Your task to perform on an android device: I need new sports shoes for my gym exercises since my old ones are broken. Find men's sports shoes using the Nykaaman app.
Image 1: 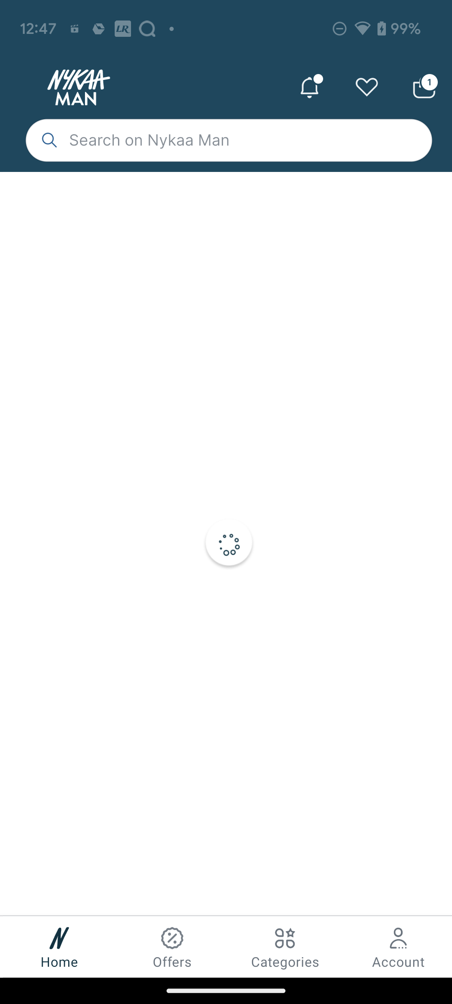
Open Nykaaman app
Step 1: wait
Image 2: 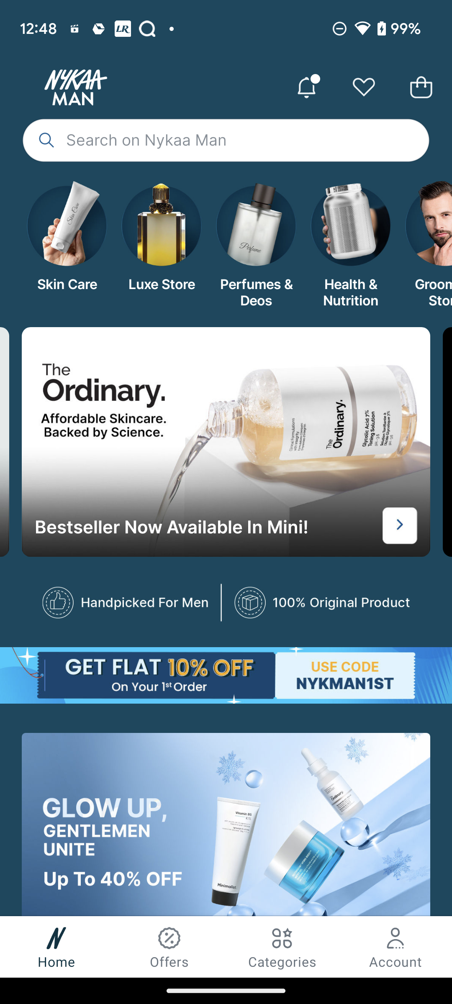
Click on the search bar at the top of the screen
Step 2: click (226, 140)
Image 3: 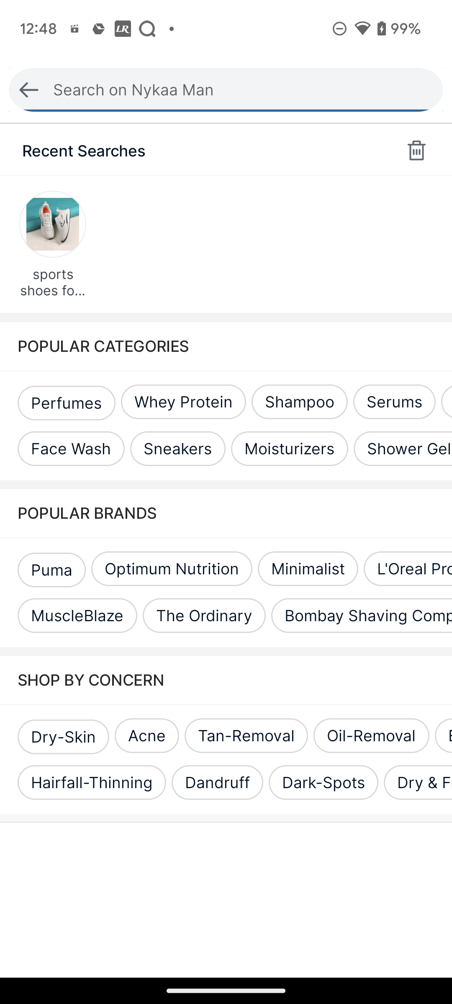
Search for sports shoes
Step 3: type "sports shoes"
Image 4: 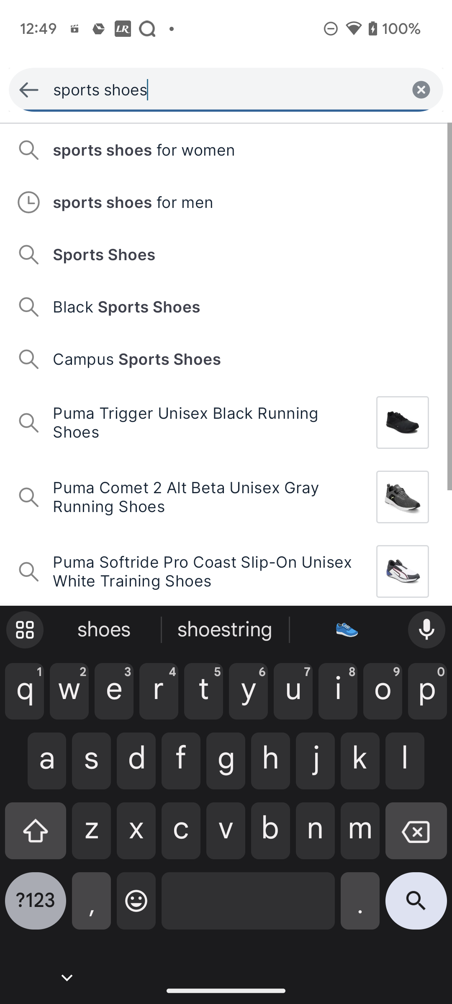
Click on sports shoes for men from the search suggestions
Step 4: click (244, 202)